Your task to perform on an android device: View the recipe for Caramel ice cream under Dessert Category
Image 0: 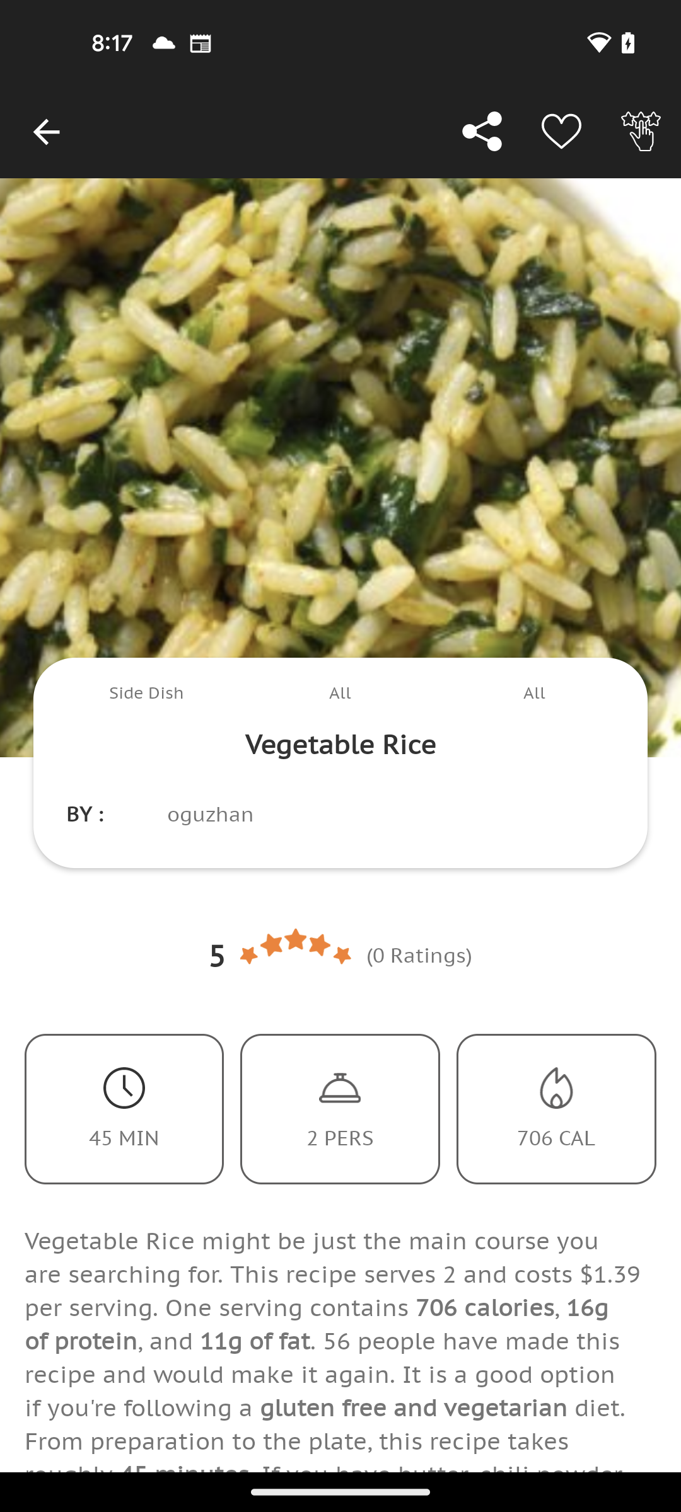
go back
Step 0: press back button
Image 1: 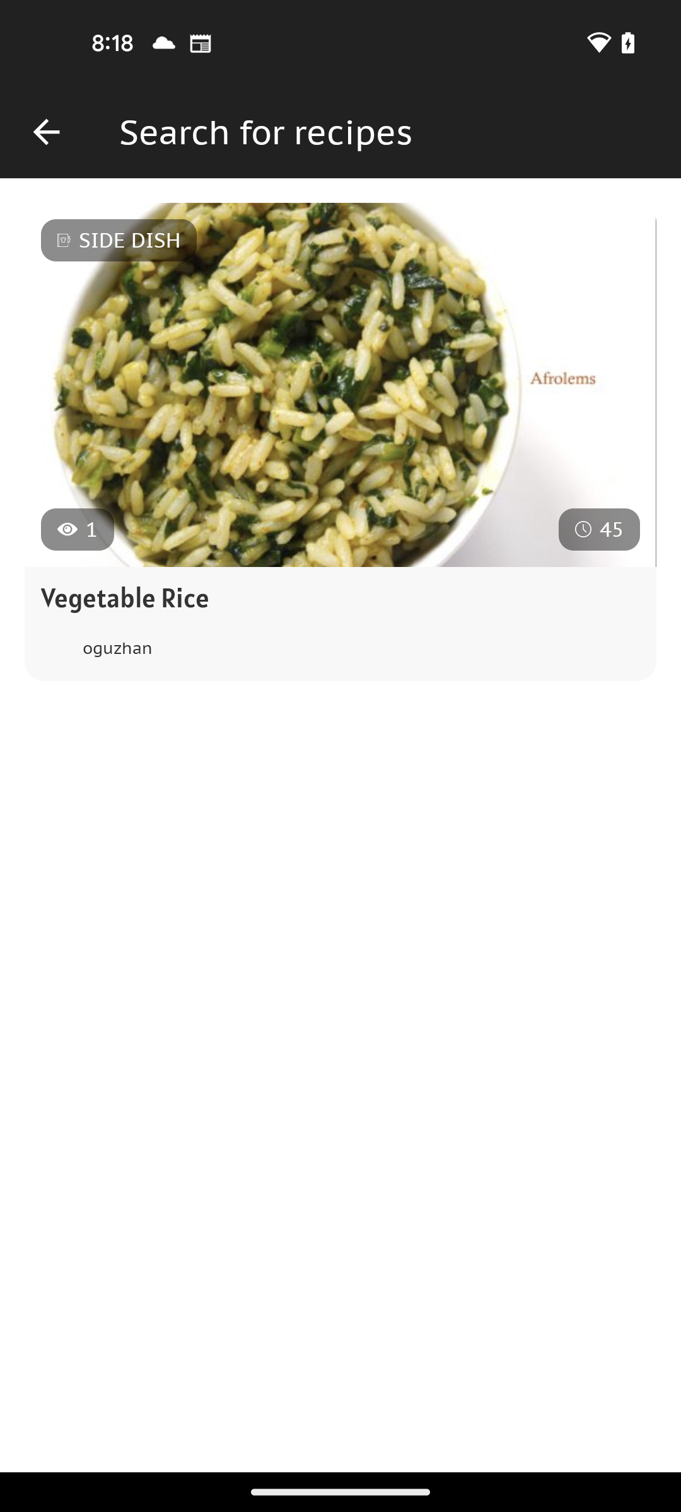
go back to All Recipes homepage
Step 1: press back button
Image 2: 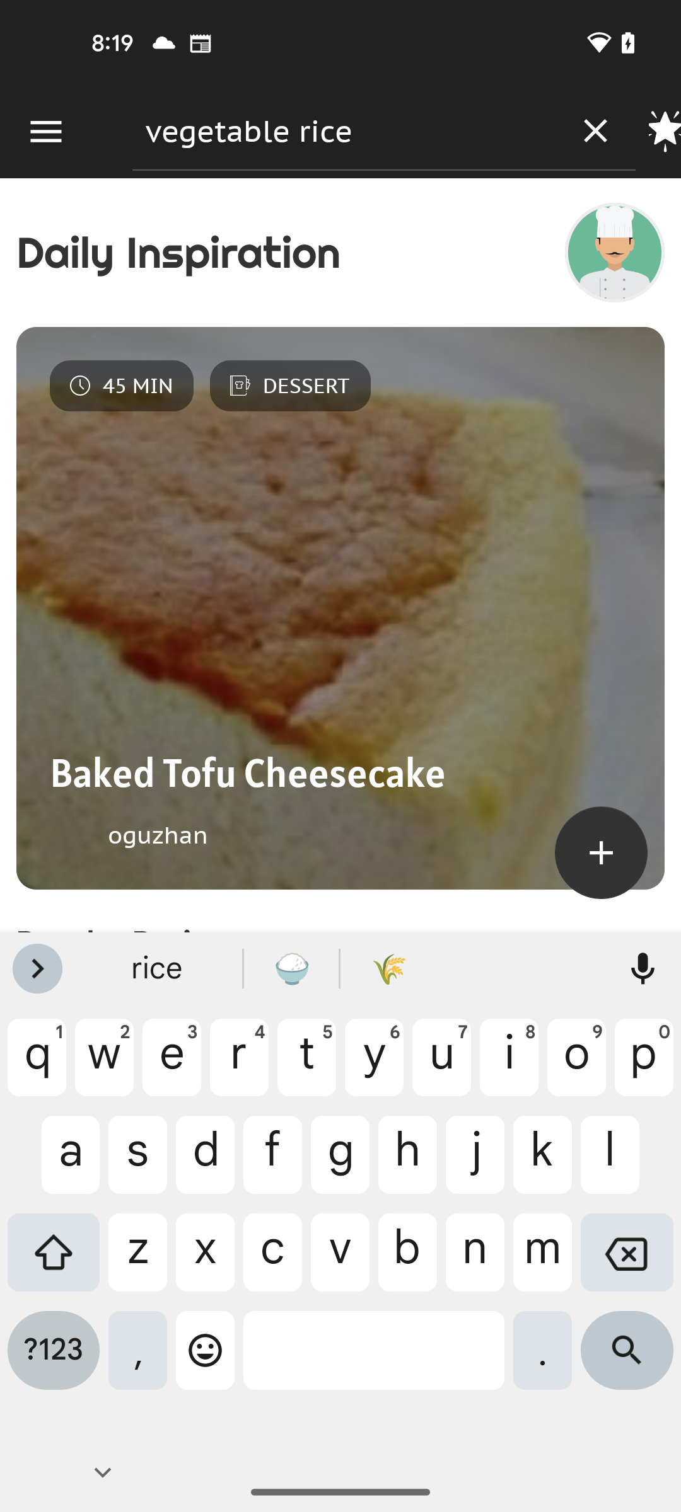
click on menu bar at the top left corner of the screen
Step 2: click (46, 132)
Image 3: 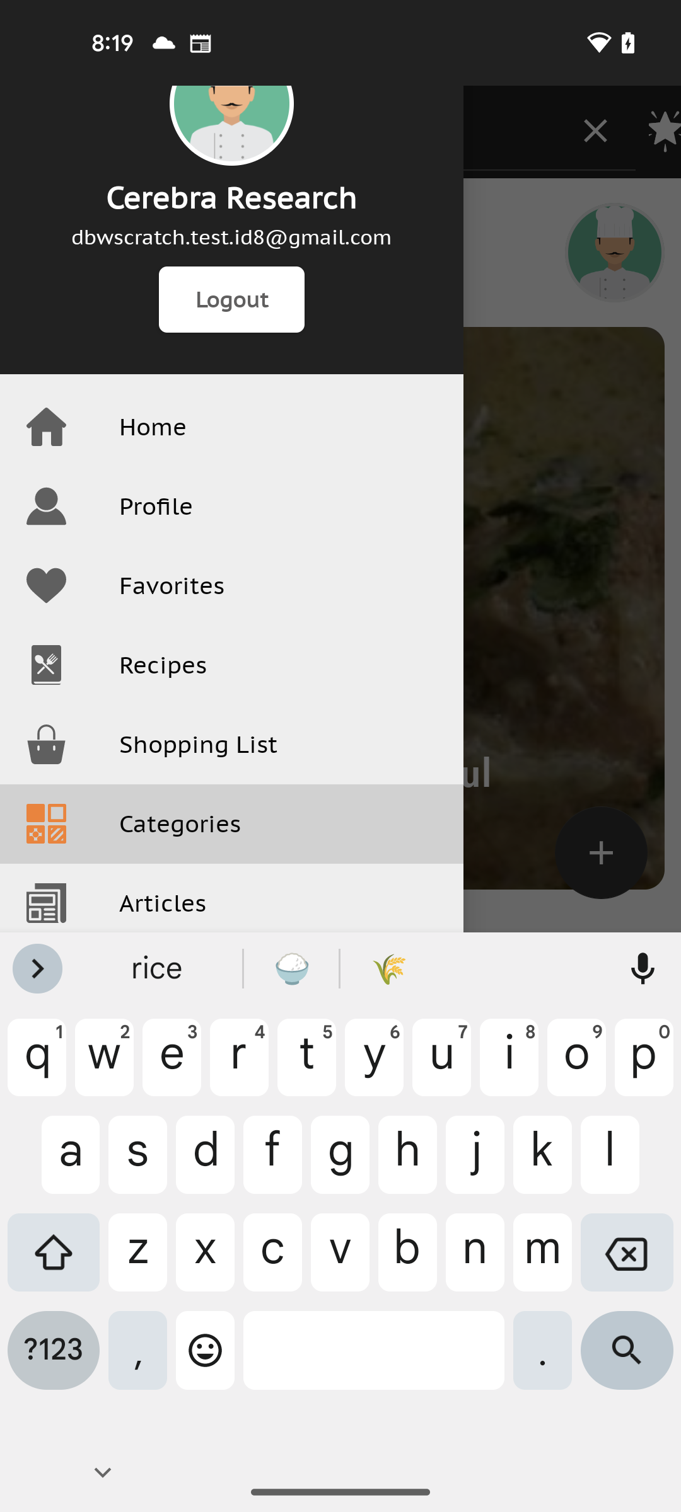
click on Categories to view all the available categories
Step 3: click (370, 835)
Image 4: 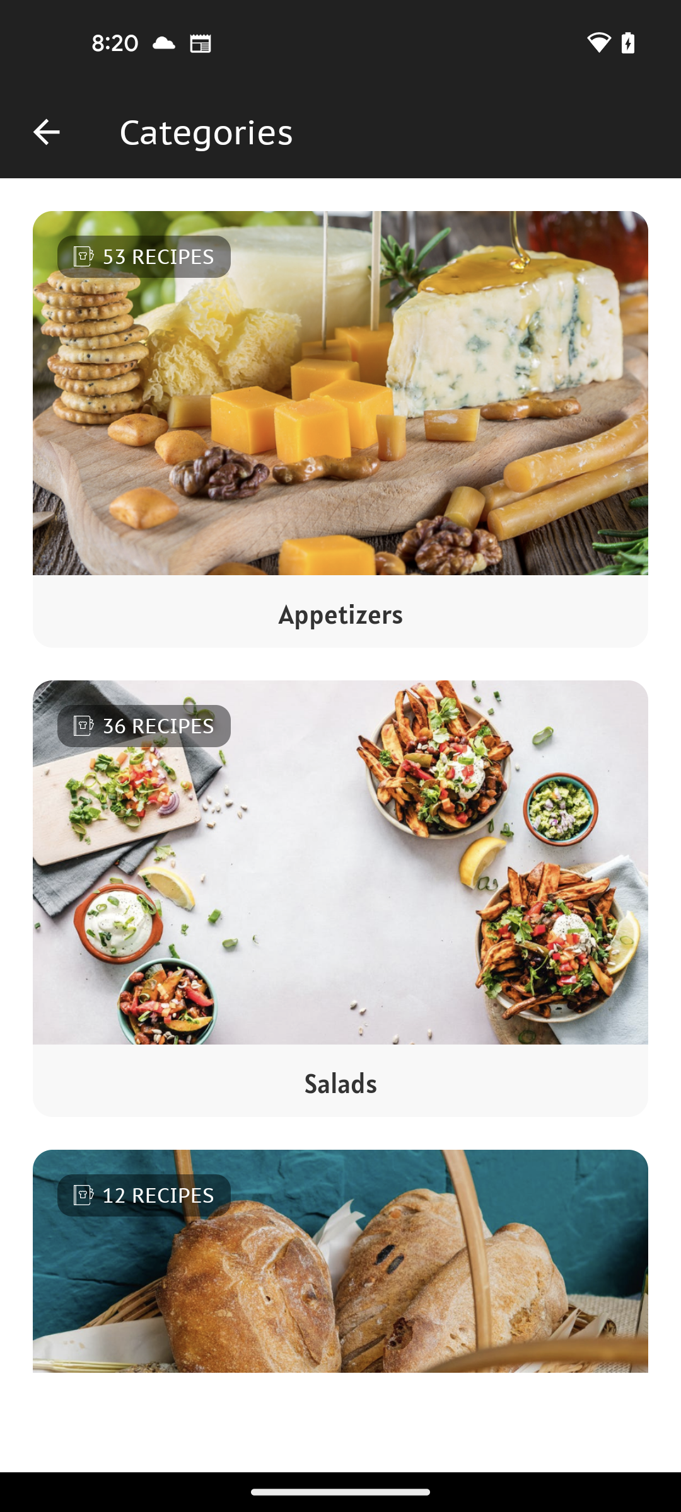
scroll down to view Dessert category
Step 4: scroll down
Image 5: 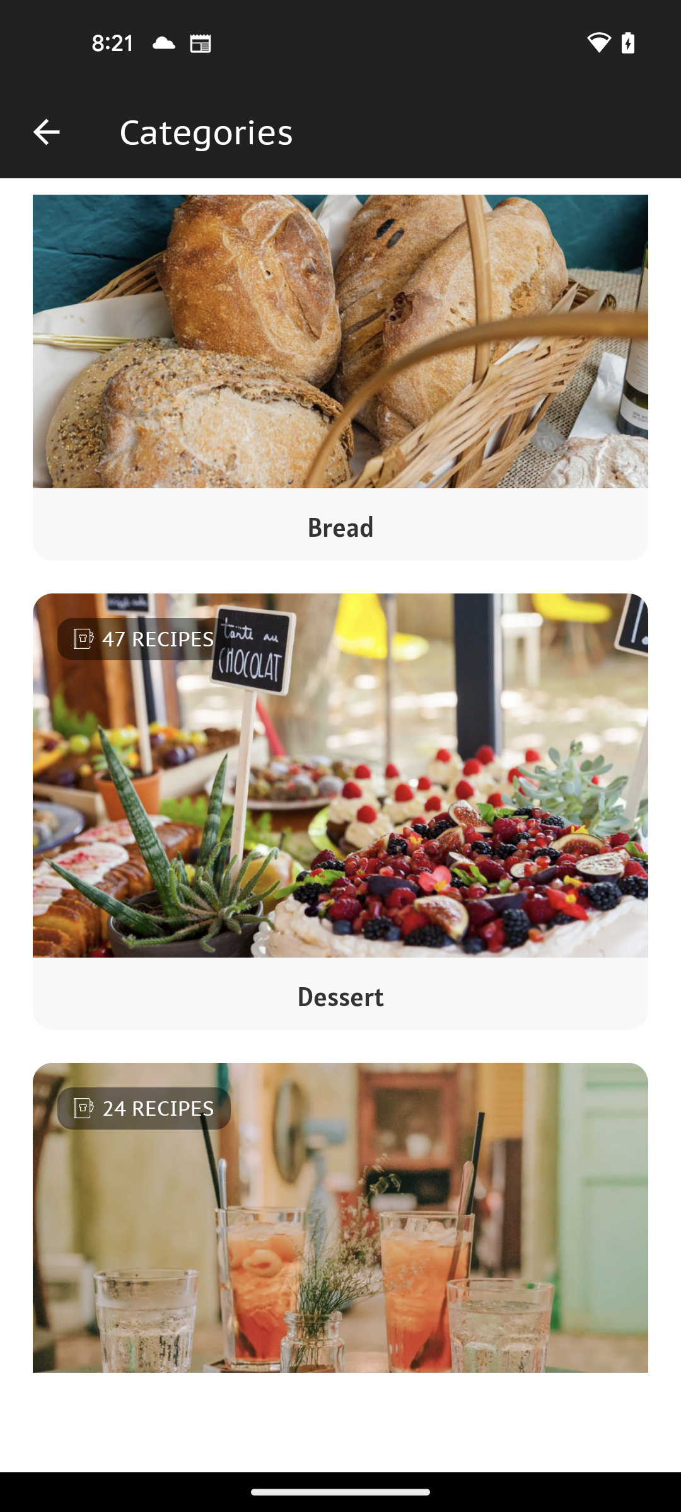
click on Dessert category to view all recipes available
Step 5: click (393, 748)
Image 6: 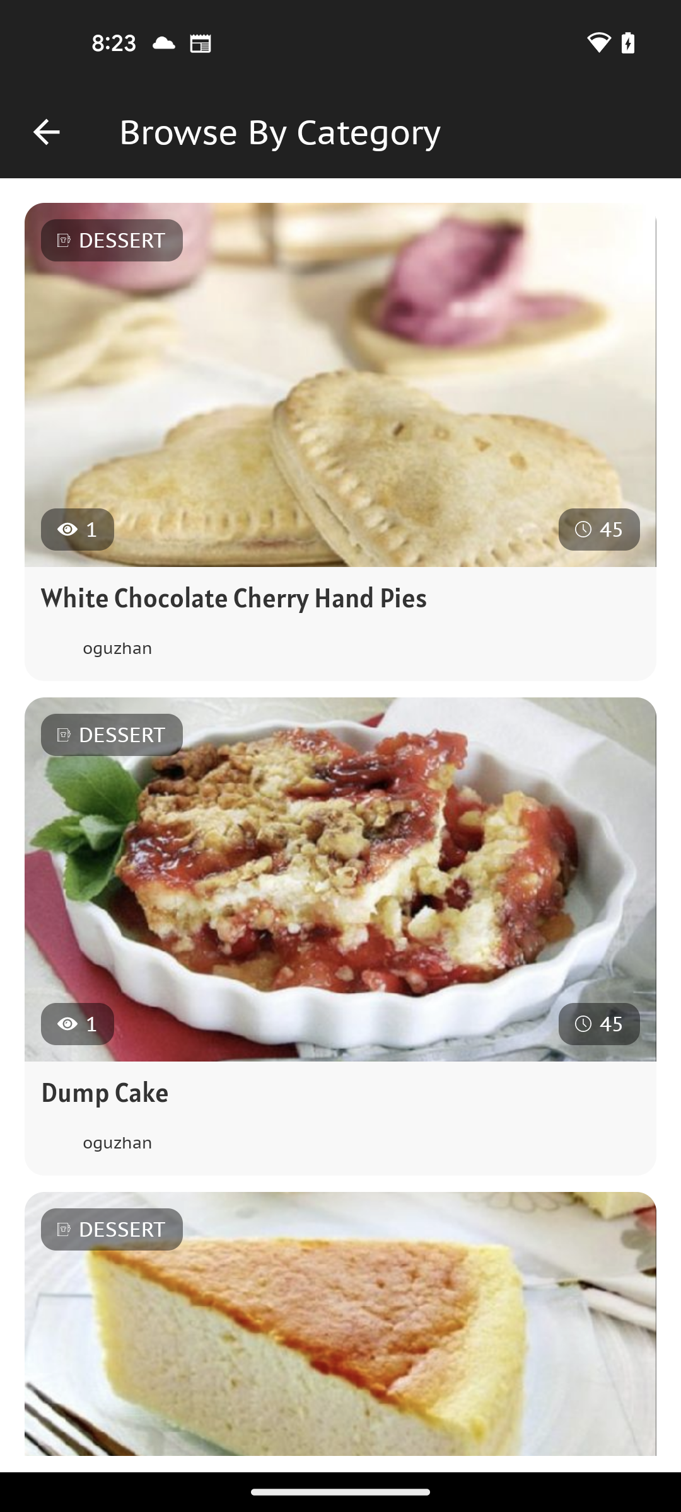
scroll down to find Caramel ice cream recipe
Step 6: scroll down
Image 7: 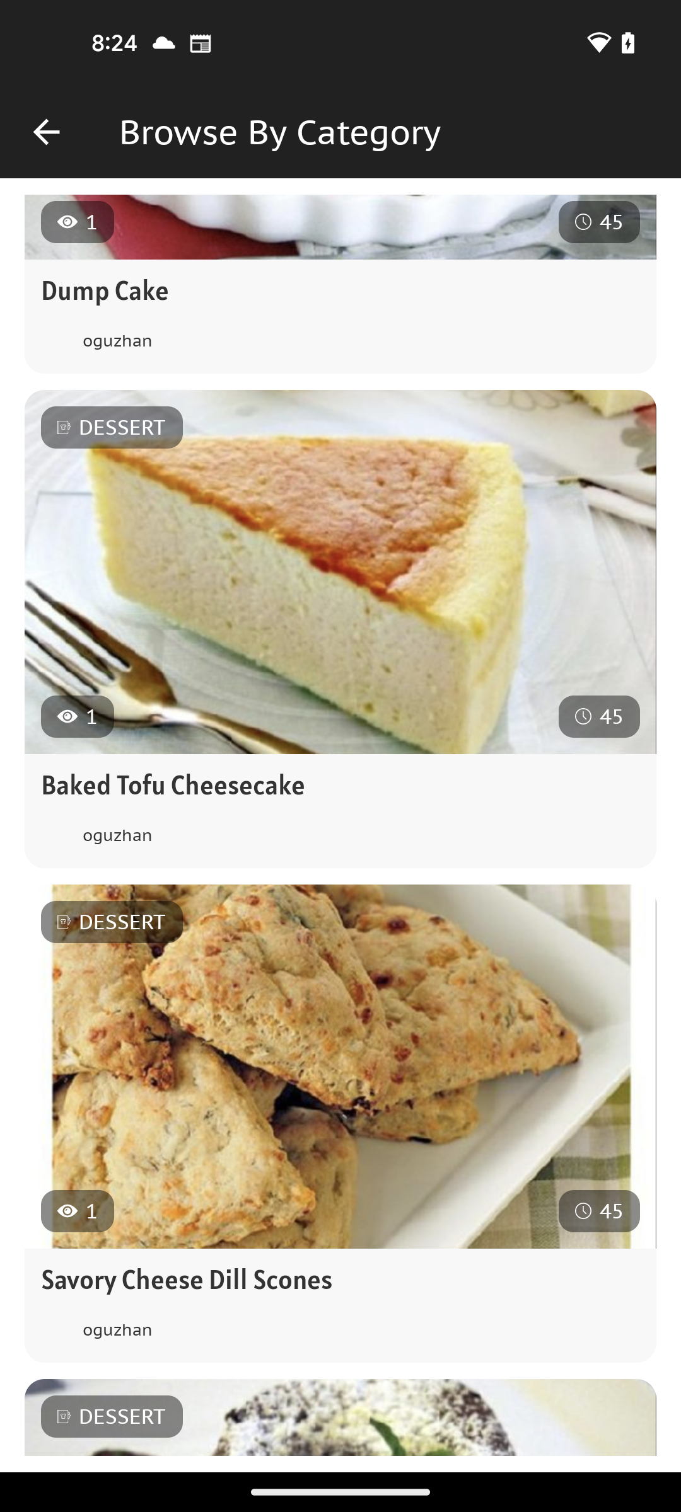
scroll down to find Caramel ice cream recipe
Step 7: scroll down
Image 8: 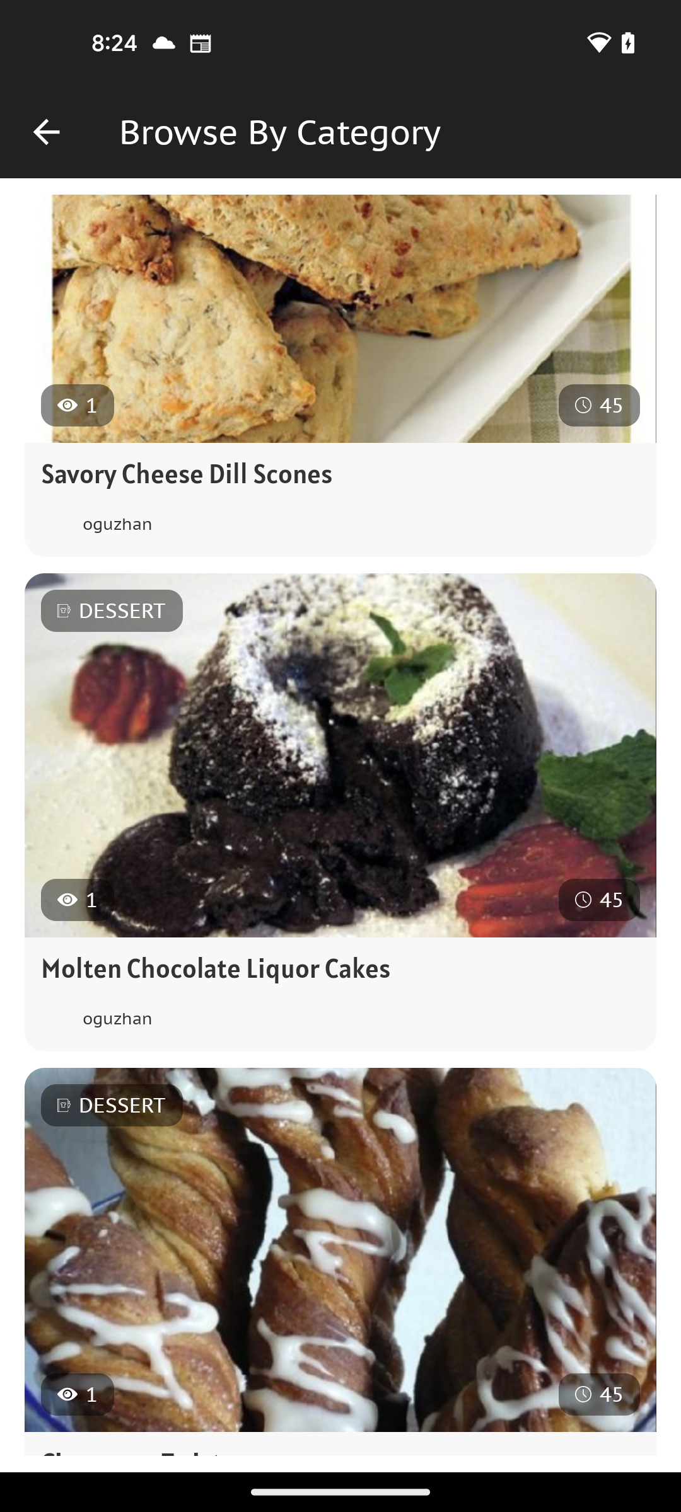
scroll down to find Caramel ice cream recipe
Step 8: scroll down
Image 10: 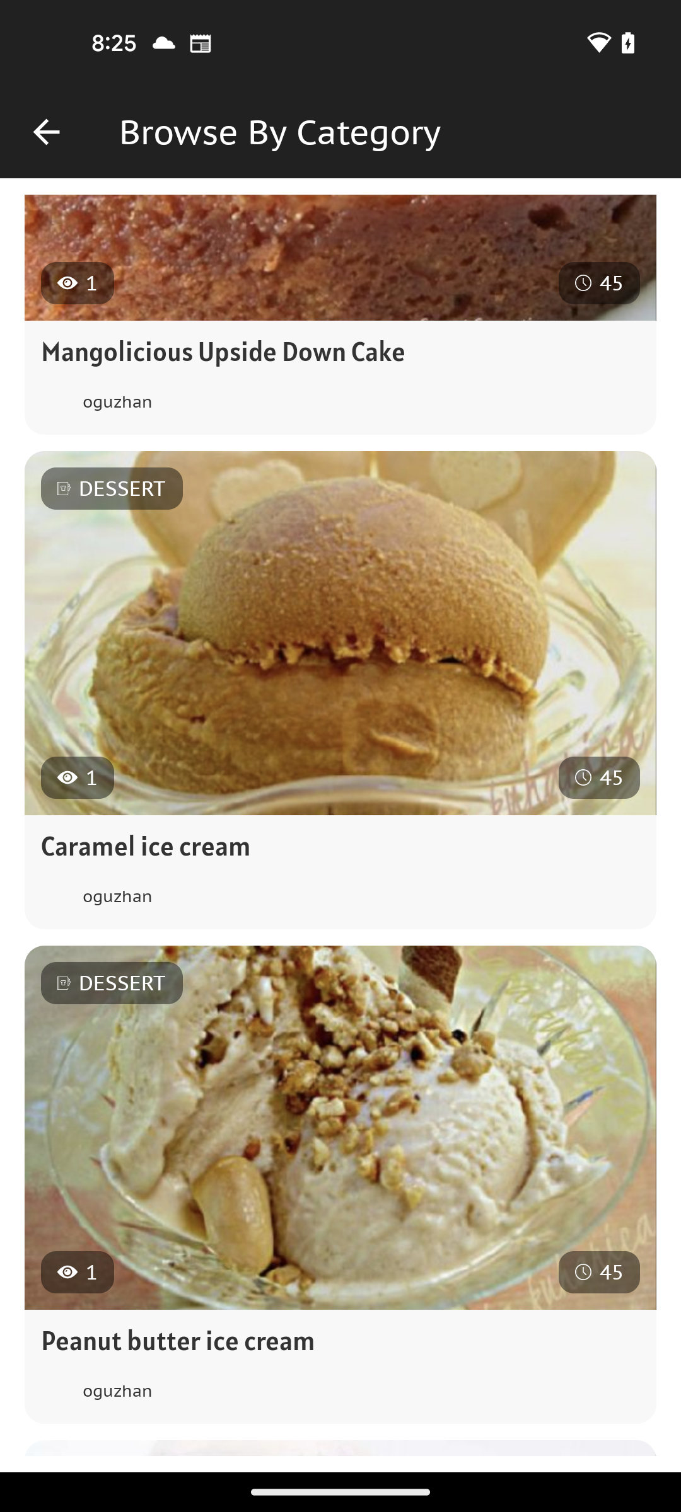
click on Caramel ice cream recipe
Step 10: click (434, 709)
Image 11: 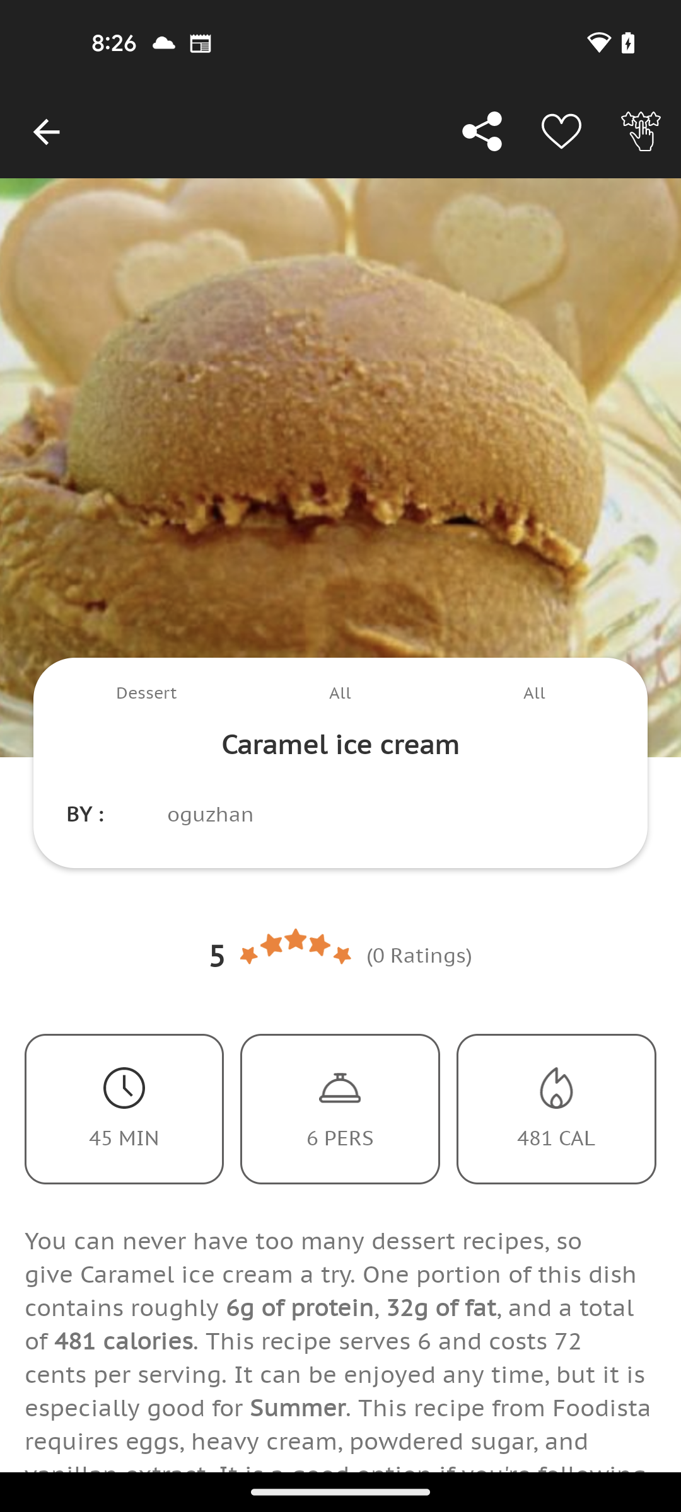
scroll down to view recipe detail
Step 11: scroll down